Your task to perform on an android device: Read the review of the electric cordless demolition jack hammer in the Banggood app .
Image 0: 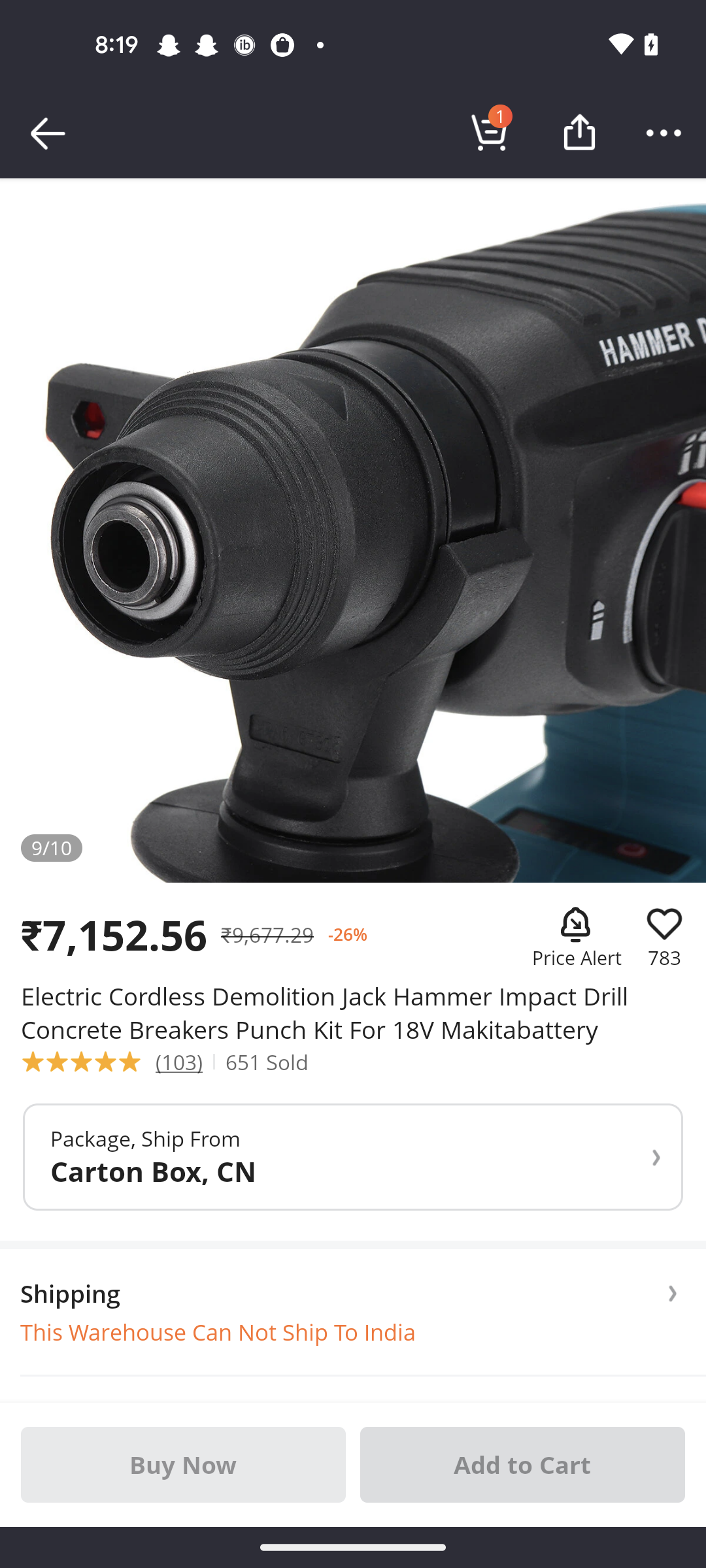
Swipe up to view  the Reviews option 
Step 0: scroll down
Image 1: 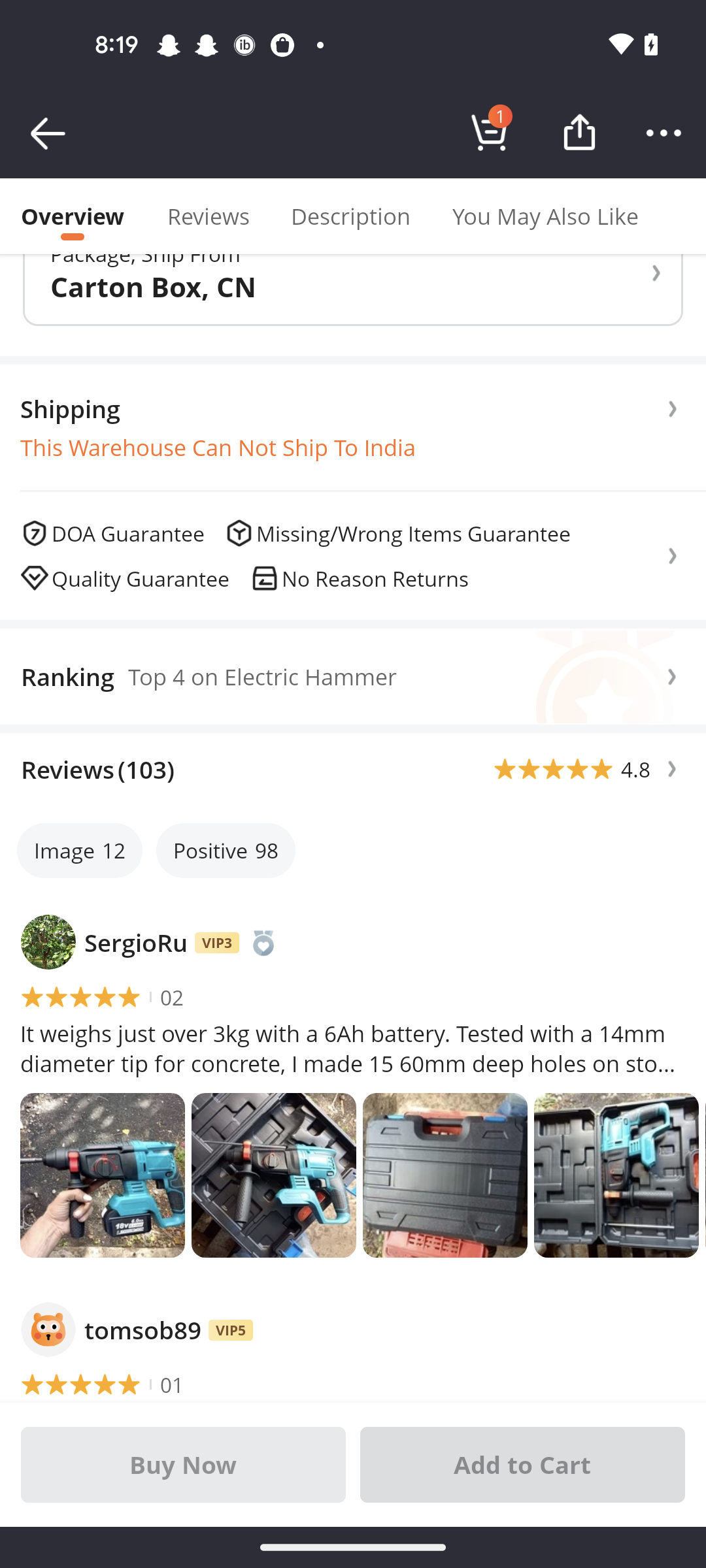
Swipe up to view  the Reviews option 
Step 1: scroll down
Image 2: 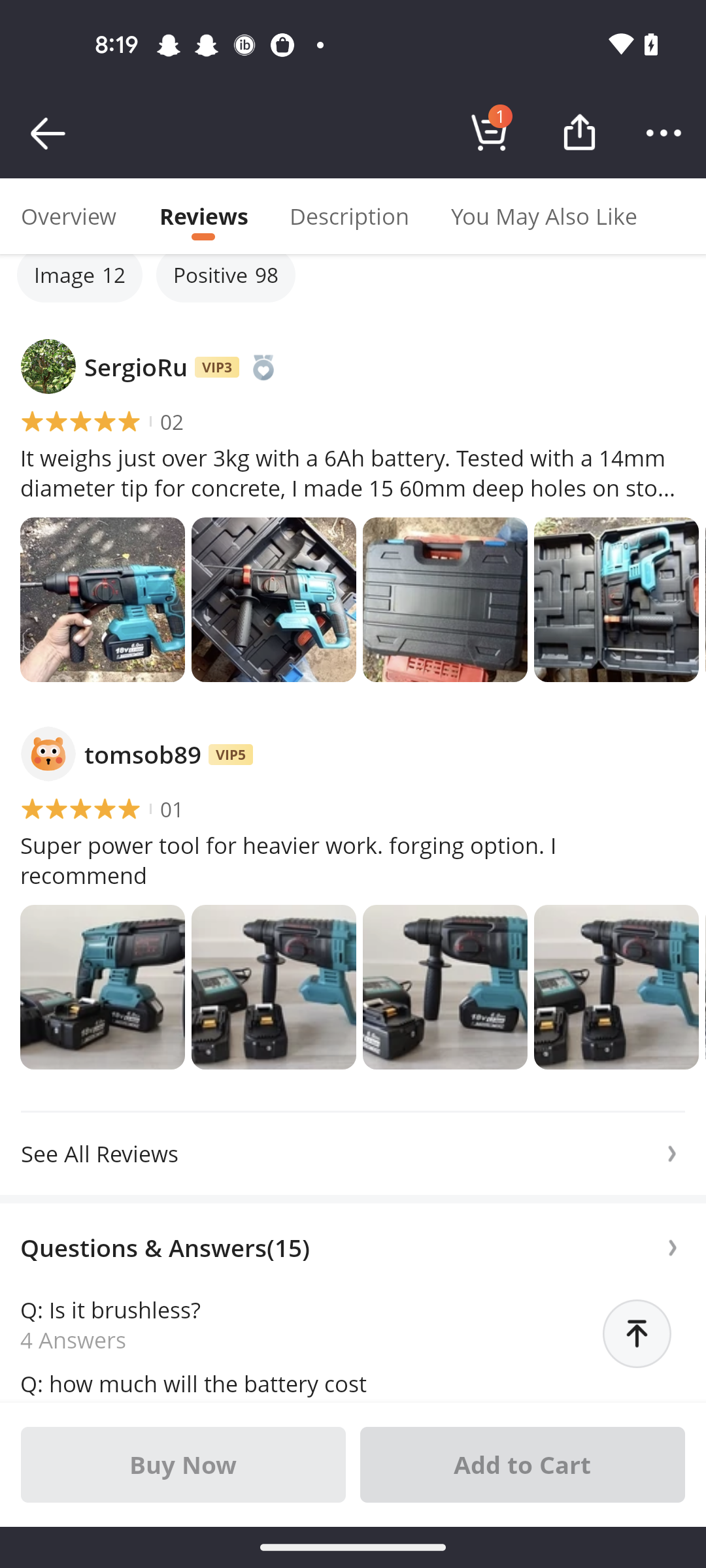
Swipe up to view  the Reviews option 
Step 2: scroll down
Image 3: 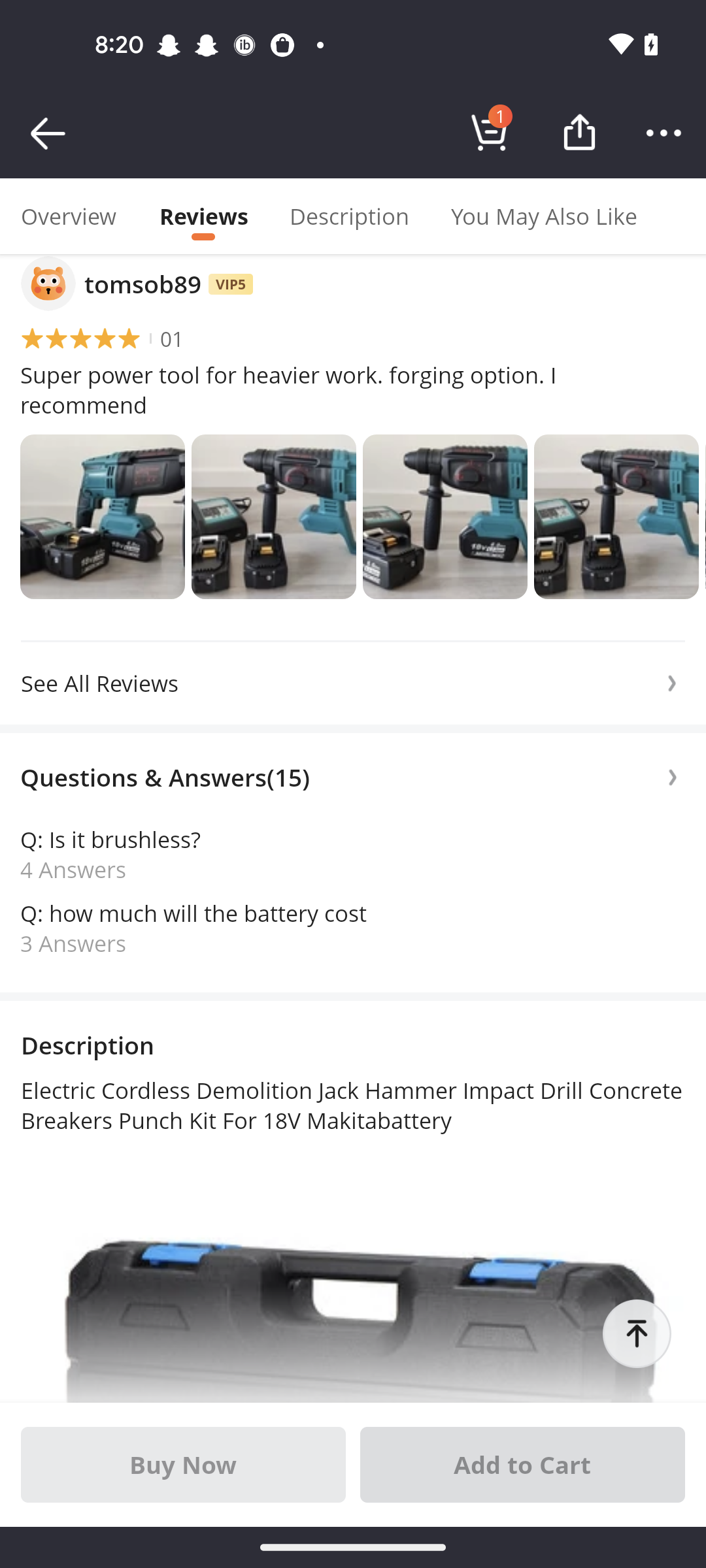
Click on the See All reviews option 
Step 3: click (339, 683)
Image 4: 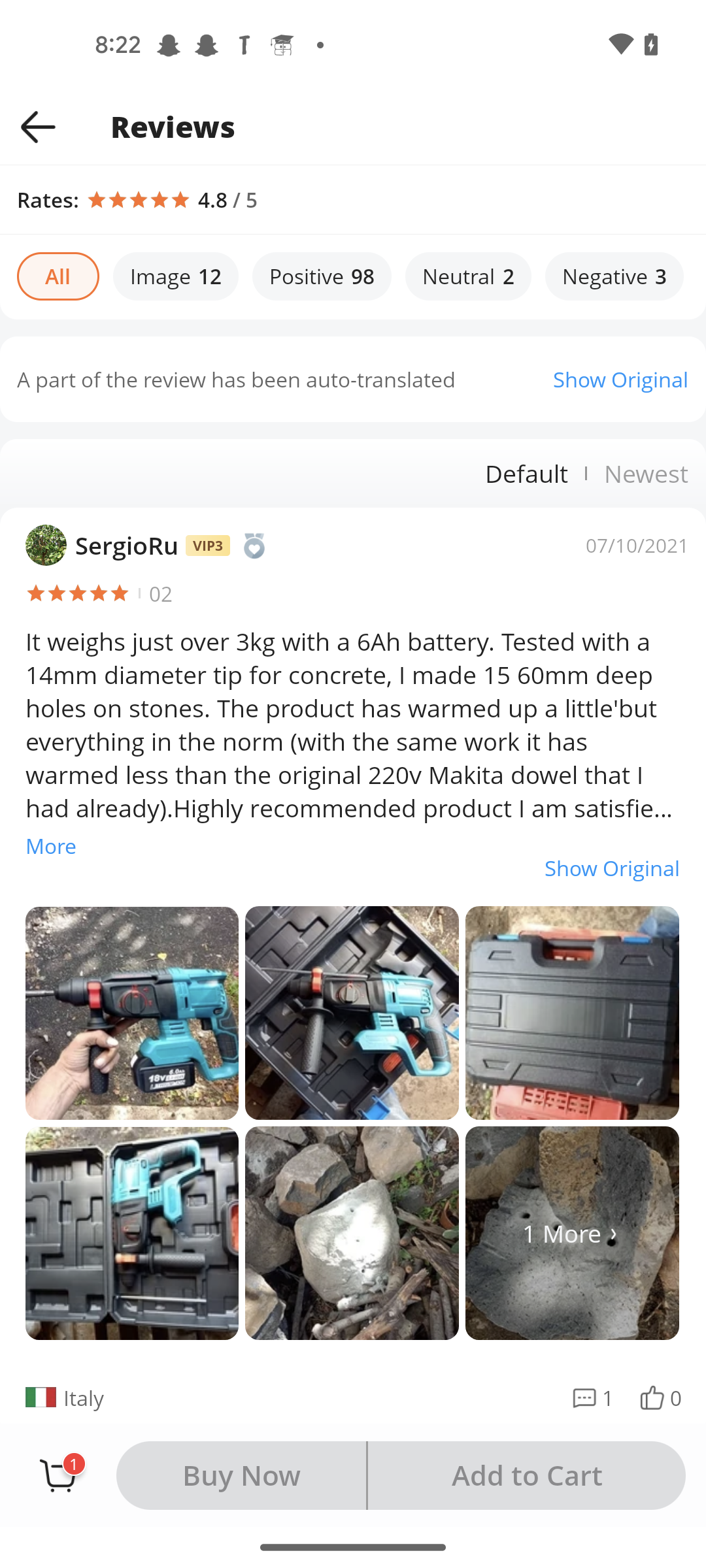
Swipe up to view the reviews 
Step 4: scroll down
Image 5: 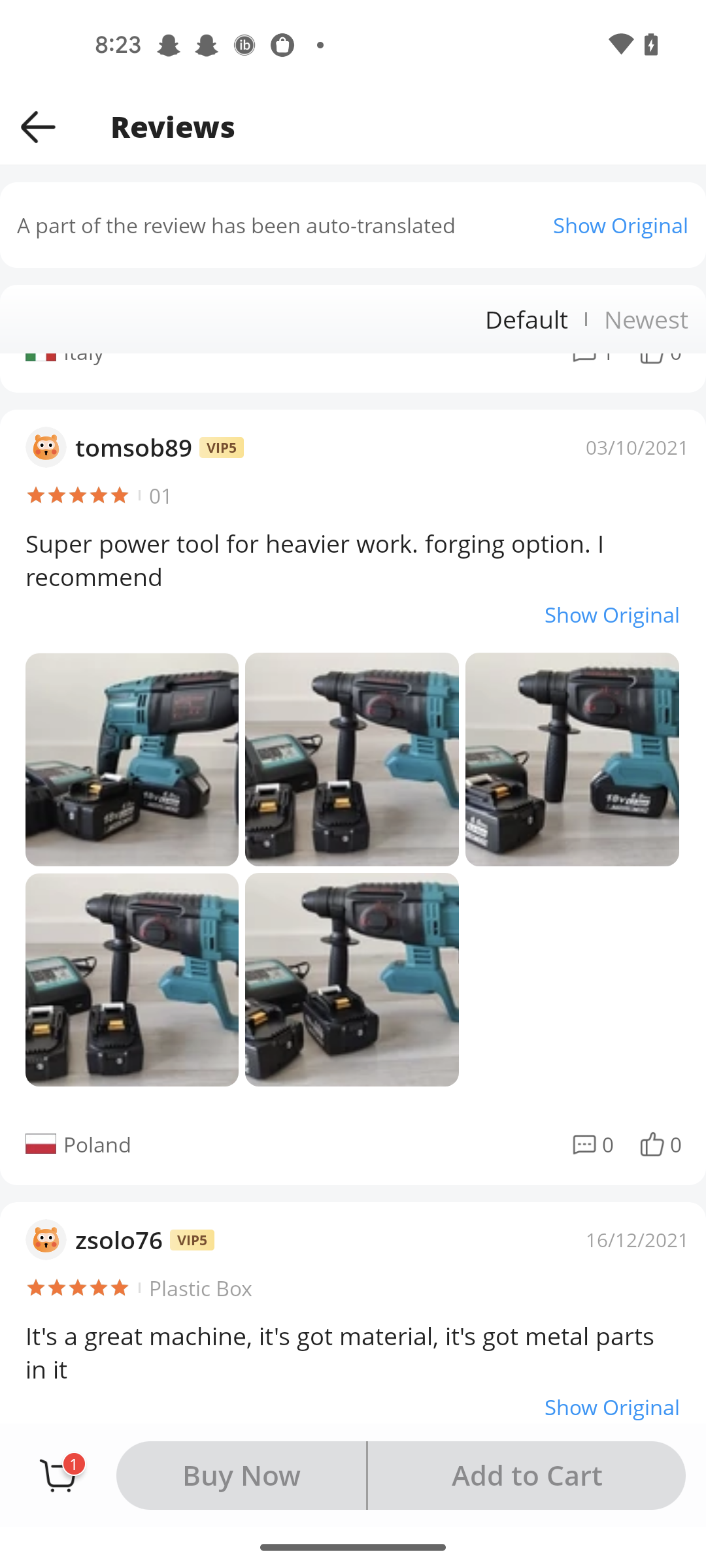
Swipe up to view the reviews 
Step 5: scroll down
Image 6: 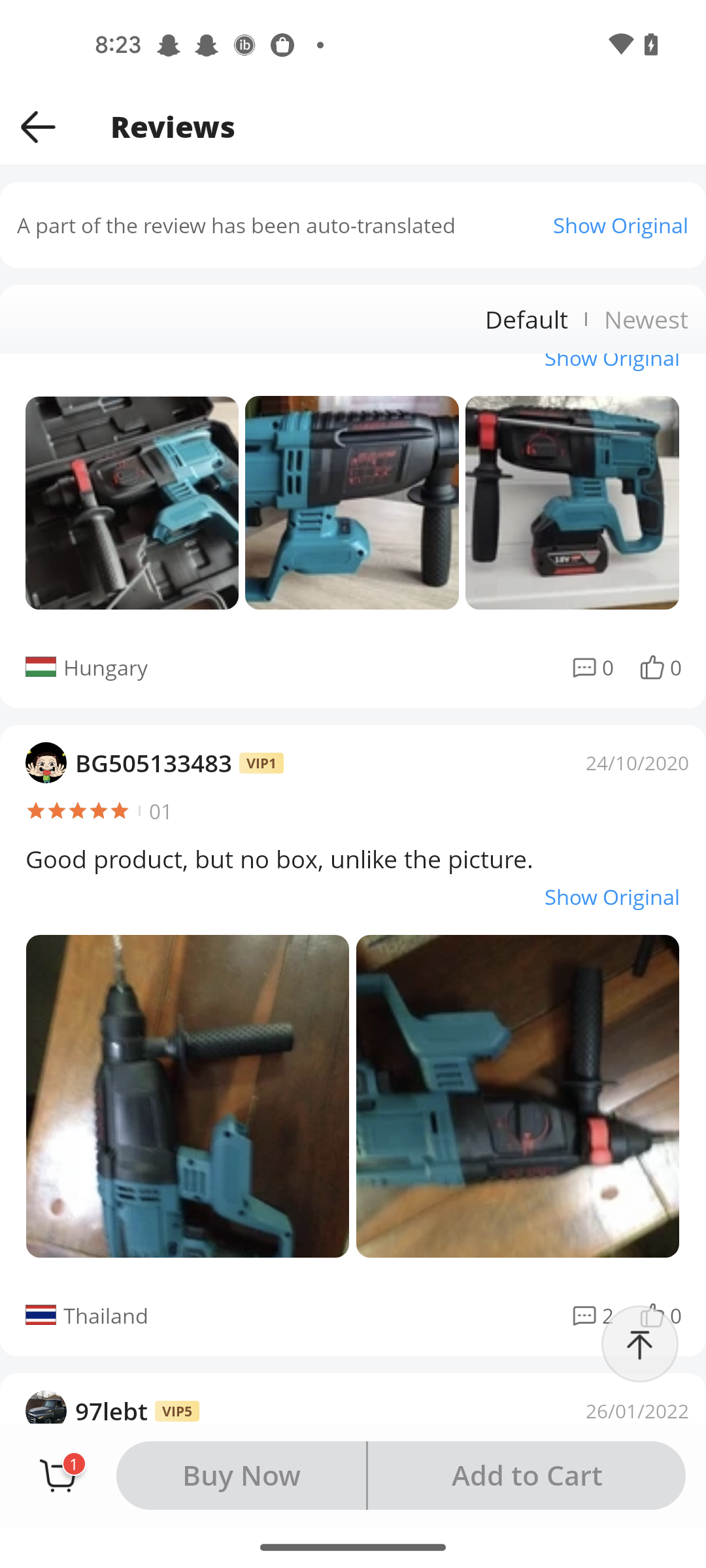
Swipe up to view the reviews 
Step 6: scroll down
Image 7: 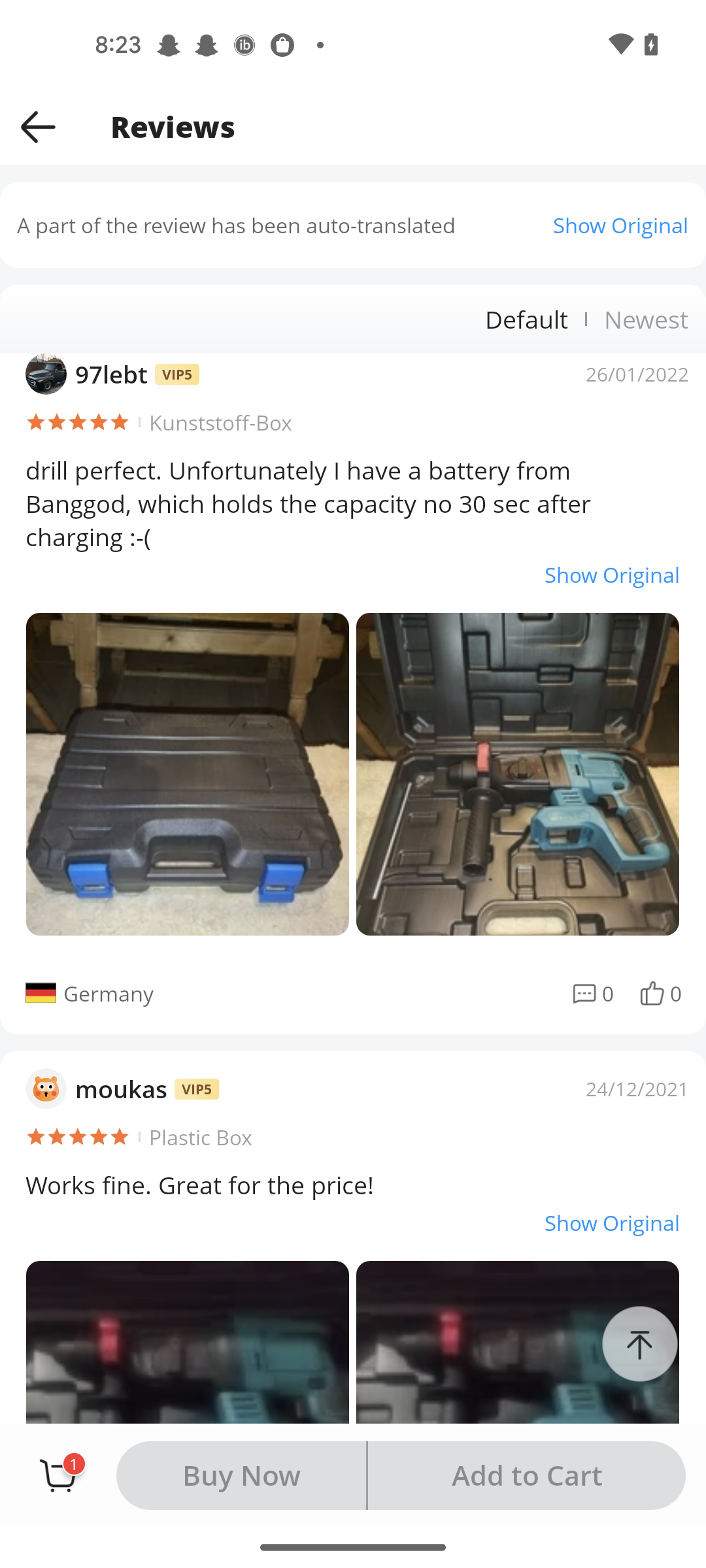
Swipe up to view the reviews 
Step 7: scroll down
Image 10: 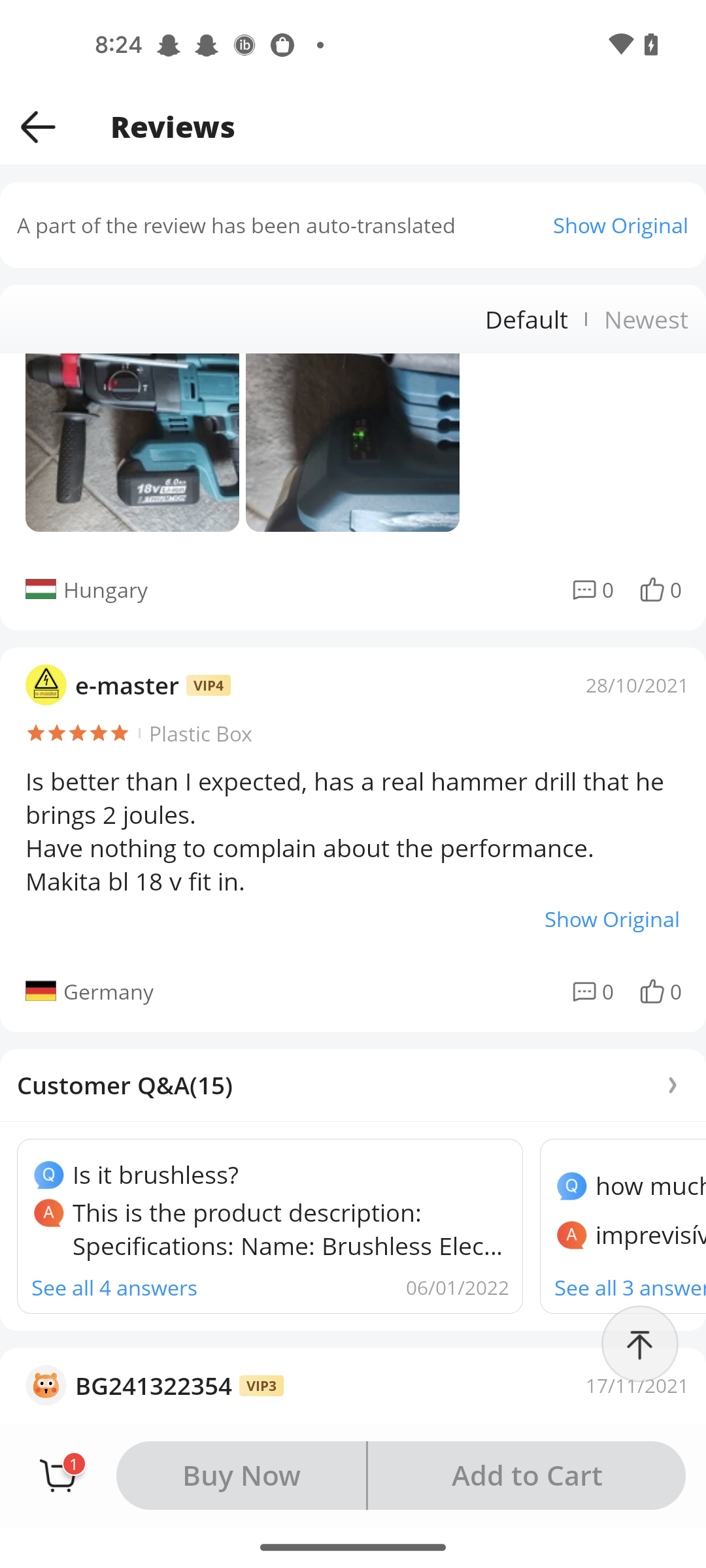
Swipe up to view the reviews 
Step 10: scroll down
Image 11: 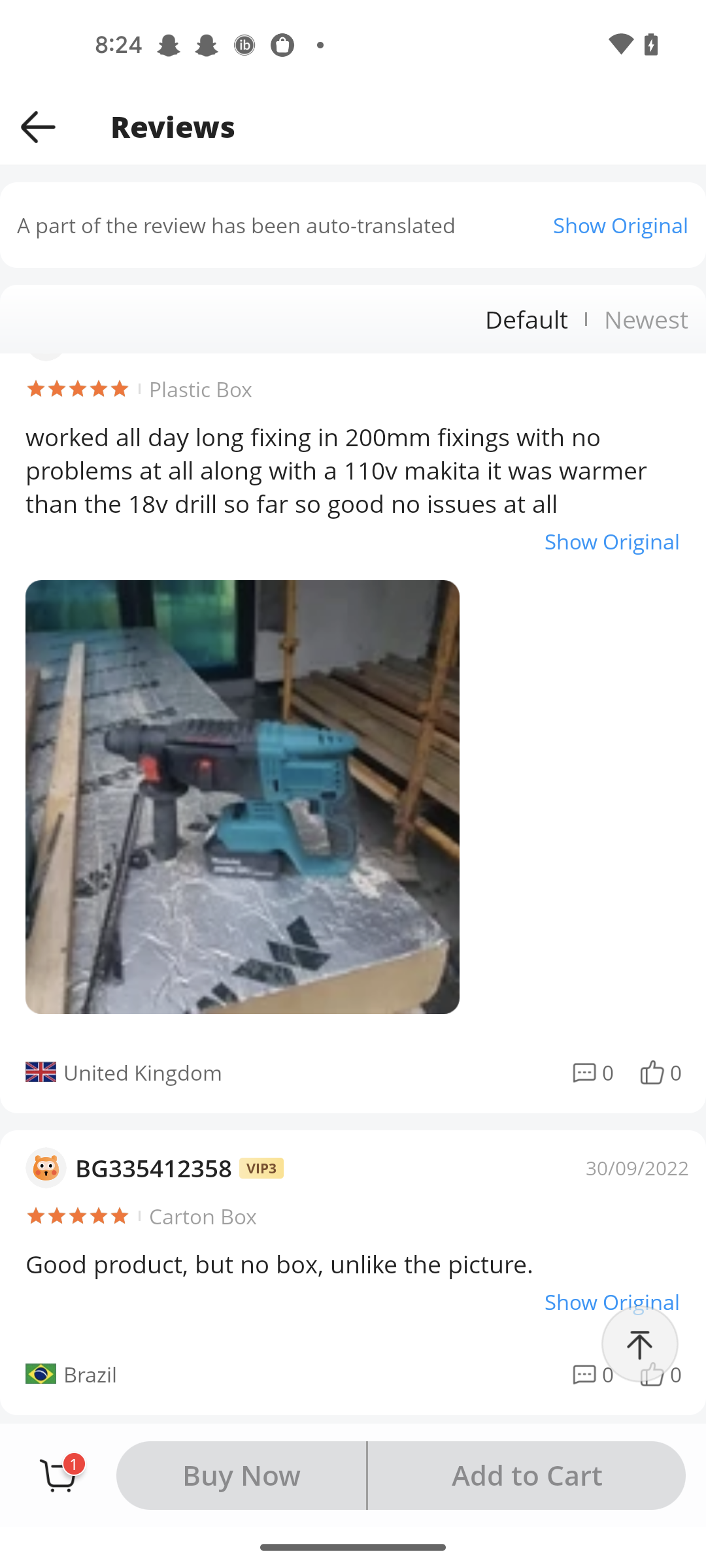
Swipe up to view the reviews 
Step 11: scroll down